Your task to perform on an android device: Open the DigiCal App, Go to the three dots and Select the Search option to search for the VLN Project Event. 
Image 0: 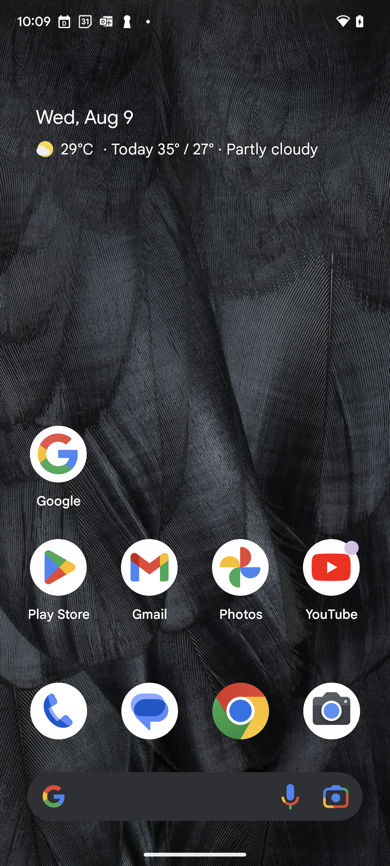
Open the DigiCal App
Step 0: open app "DigiCal"
Image 1: 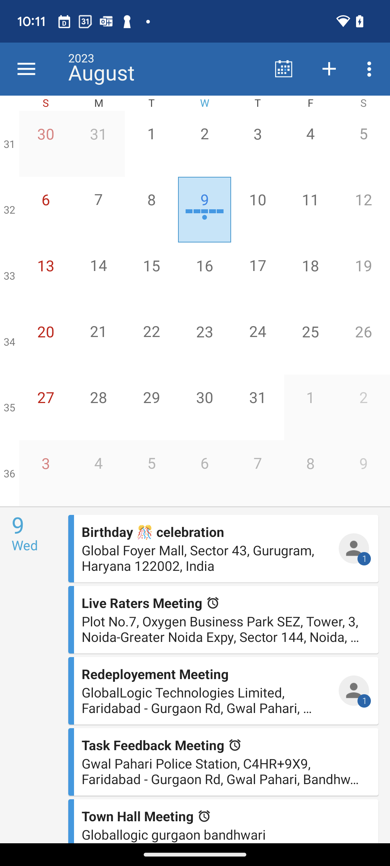
Click on the Three Dots in the Top right side of the screen 
Step 1: click (371, 69)
Image 2: 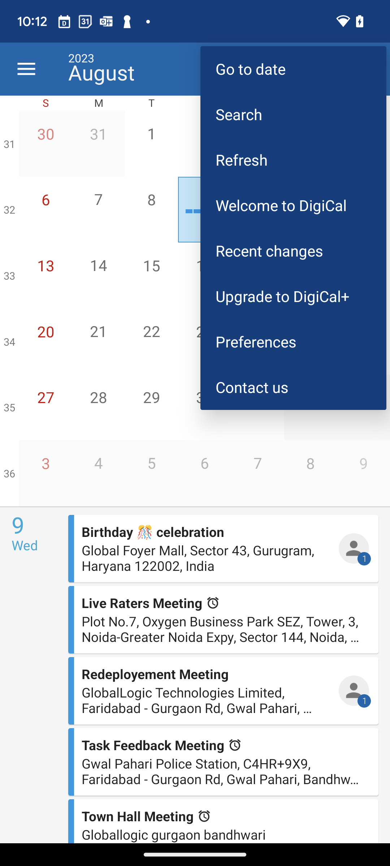
Click on the Search Option 
Step 2: click (293, 114)
Image 3: 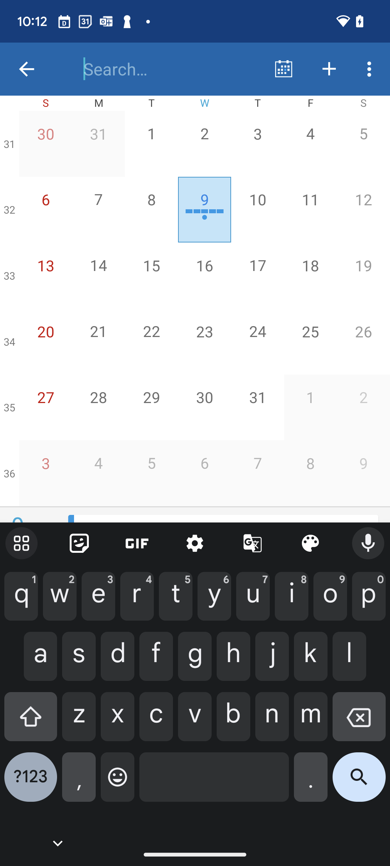
Search for the VLN Project event 
Step 3: type "VLN Project "
Image 4: 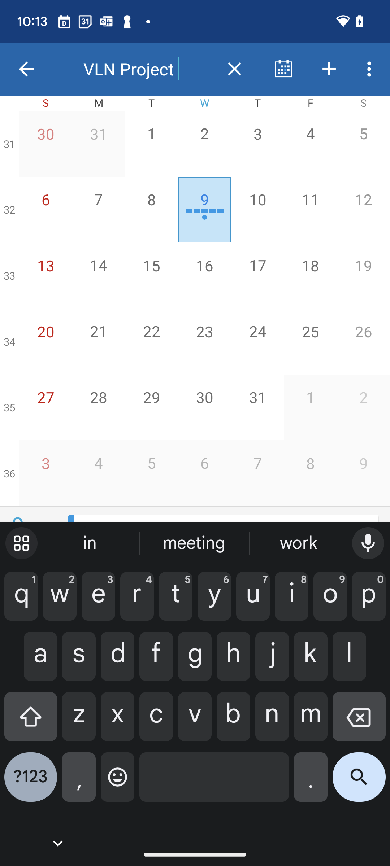
Click on the Search Button 
Step 4: click (359, 783)